Your task to perform on an android device: I want to utilise the Files by Google App to move the diy work file to the Audiobooks folder because my files are not organised well and I need to find them quickly.
Image 0: 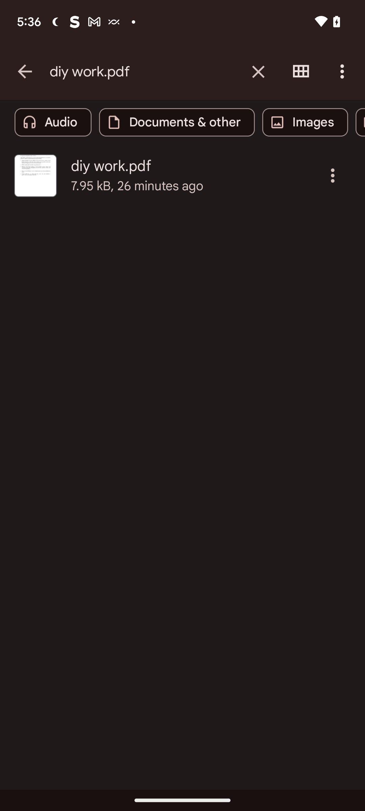
click on the three dot icon of diy work pdf
Step 0: click (333, 175)
Image 1: 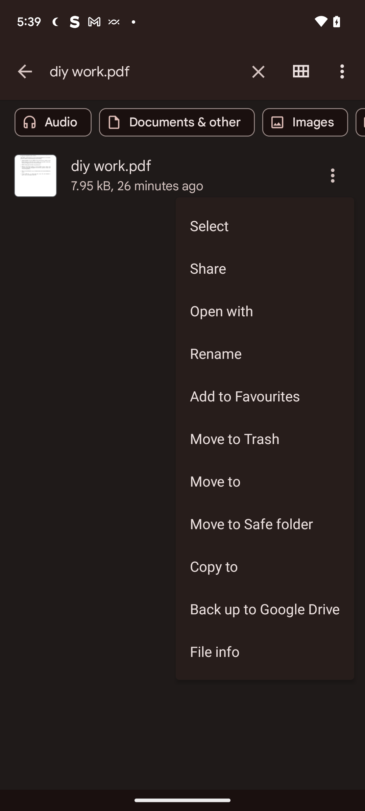
Click on Move to option
Step 1: click (265, 481)
Image 2: 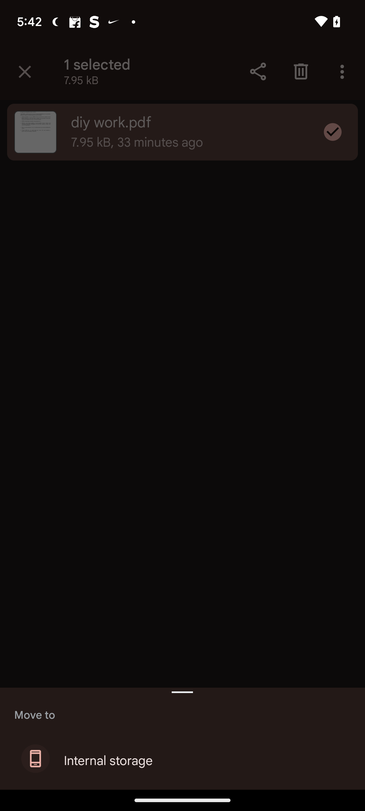
Click on the internal storage at the bottom of the screen
Step 2: click (108, 761)
Image 3: 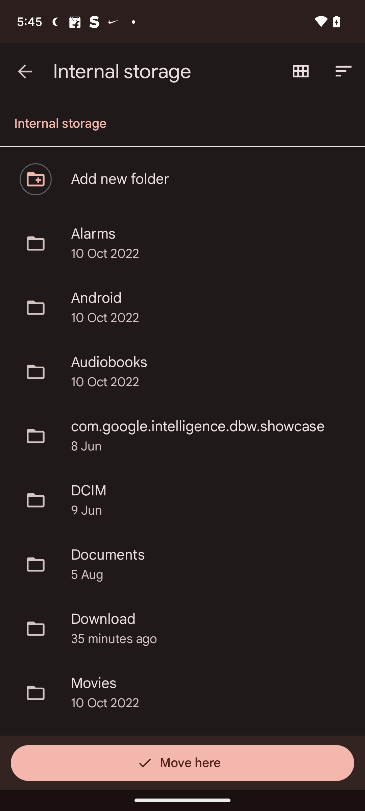
go to the Audiobooks folder
Step 3: click (109, 362)
Image 4: 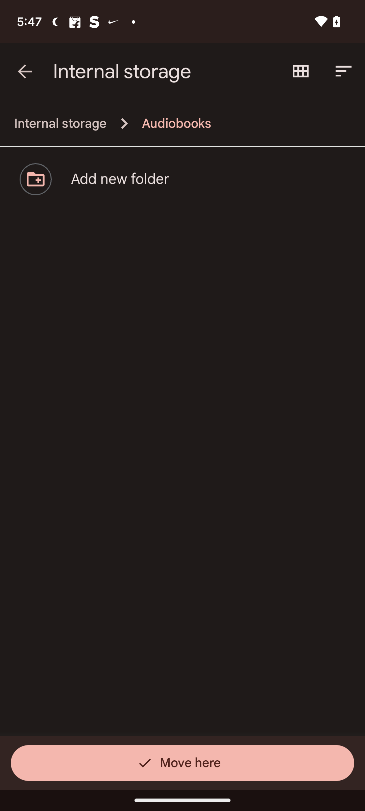
Click on the Move here at the bottom of the screen
Step 4: click (182, 763)